Your task to perform on an android device: We would like to explore the nearby area. Show me the nearby visiting area in the Orbitz app
Image 0: 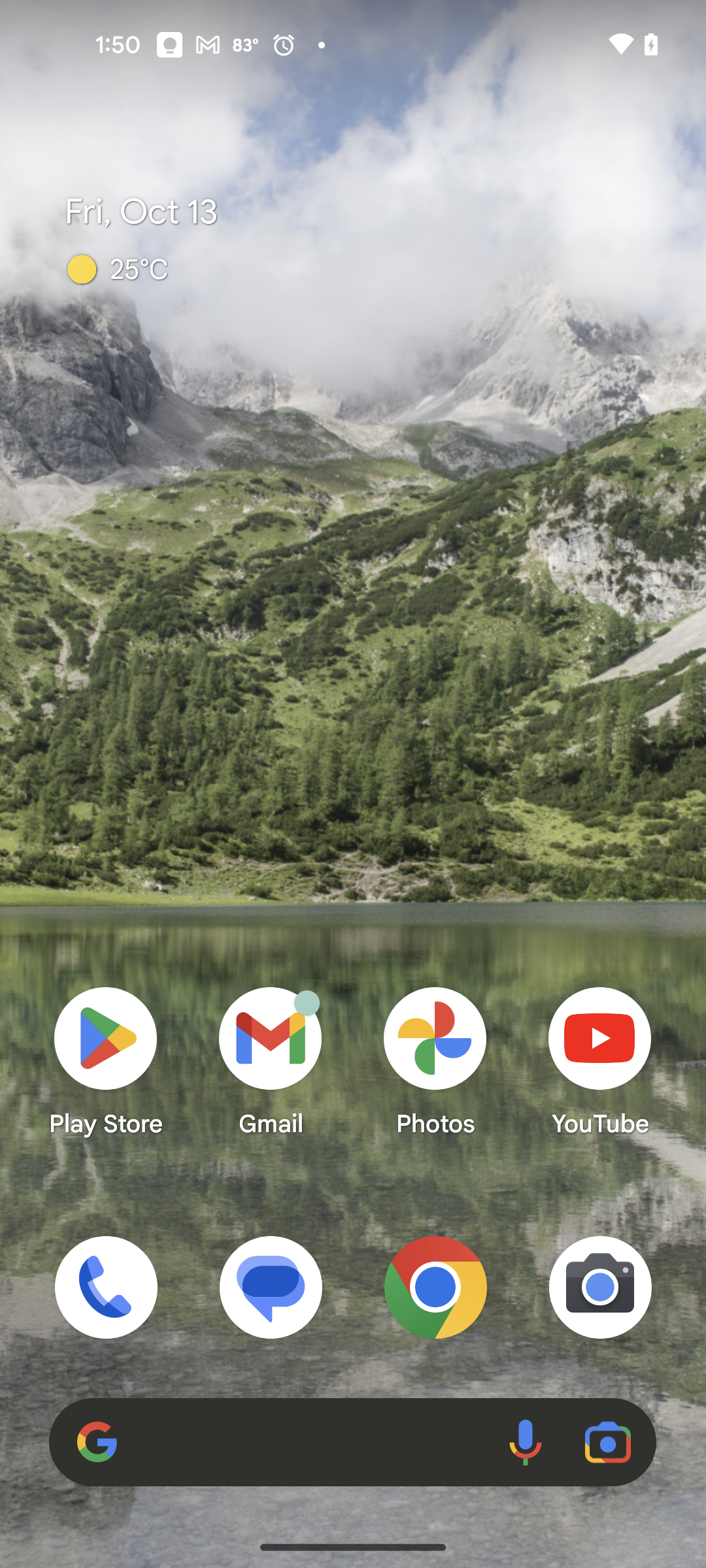
Open the orbitz app
Step 0: open app "Orbitz"
Image 1: 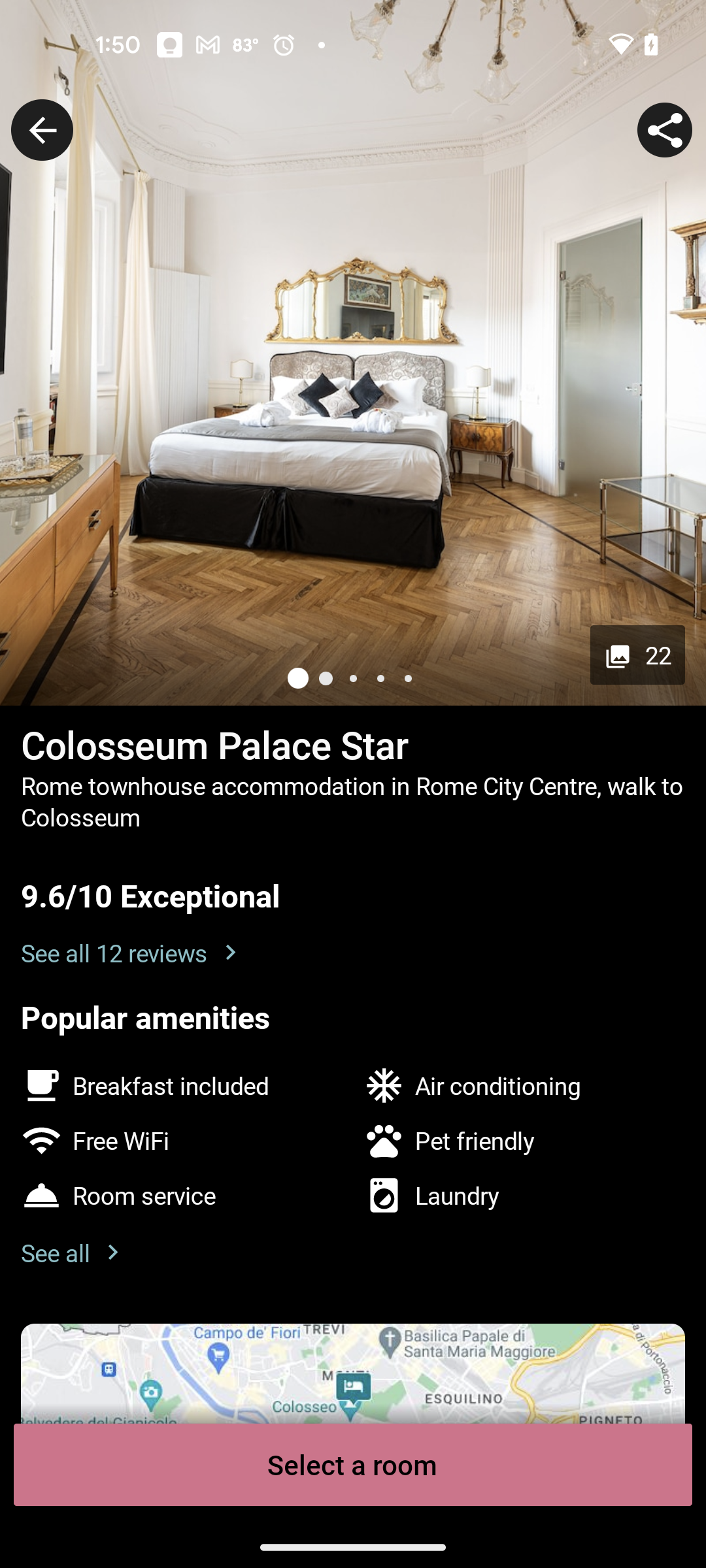
Scroll down to view more
Step 1: scroll down